Your task to perform on an android device: Open the Foursquare app and check the review of the Humayun's tomb
Image 0: 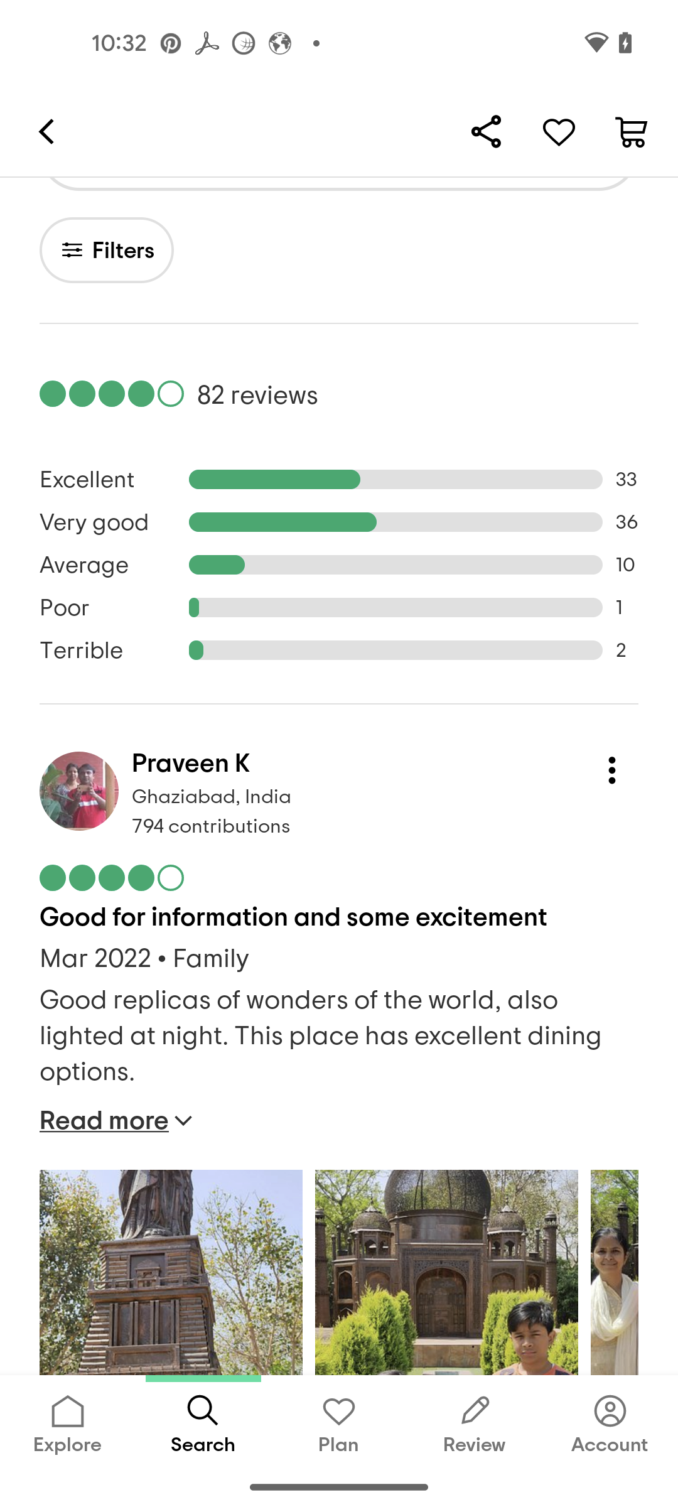
Open the Foursquare app
Step 0: open app "Foursquare"
Image 1: 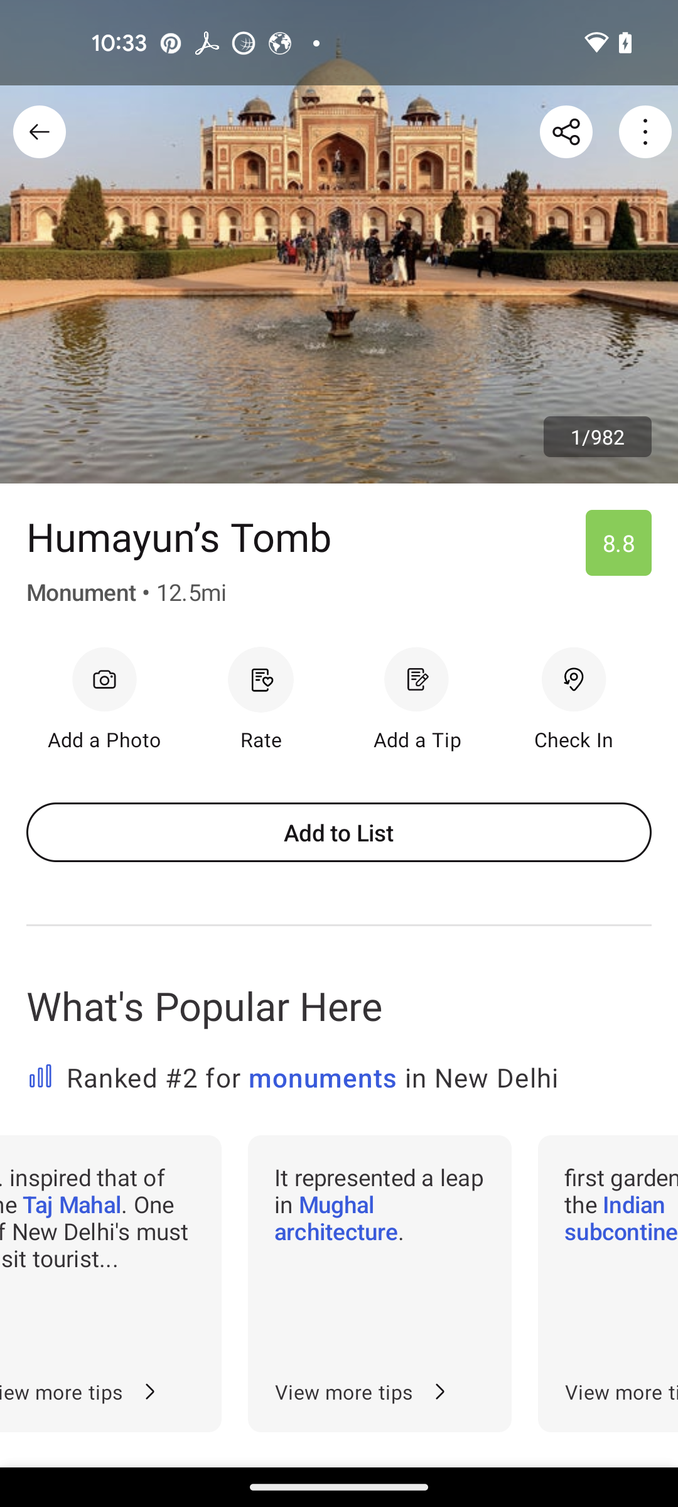
swipe up for reviews
Step 1: scroll down
Image 2: 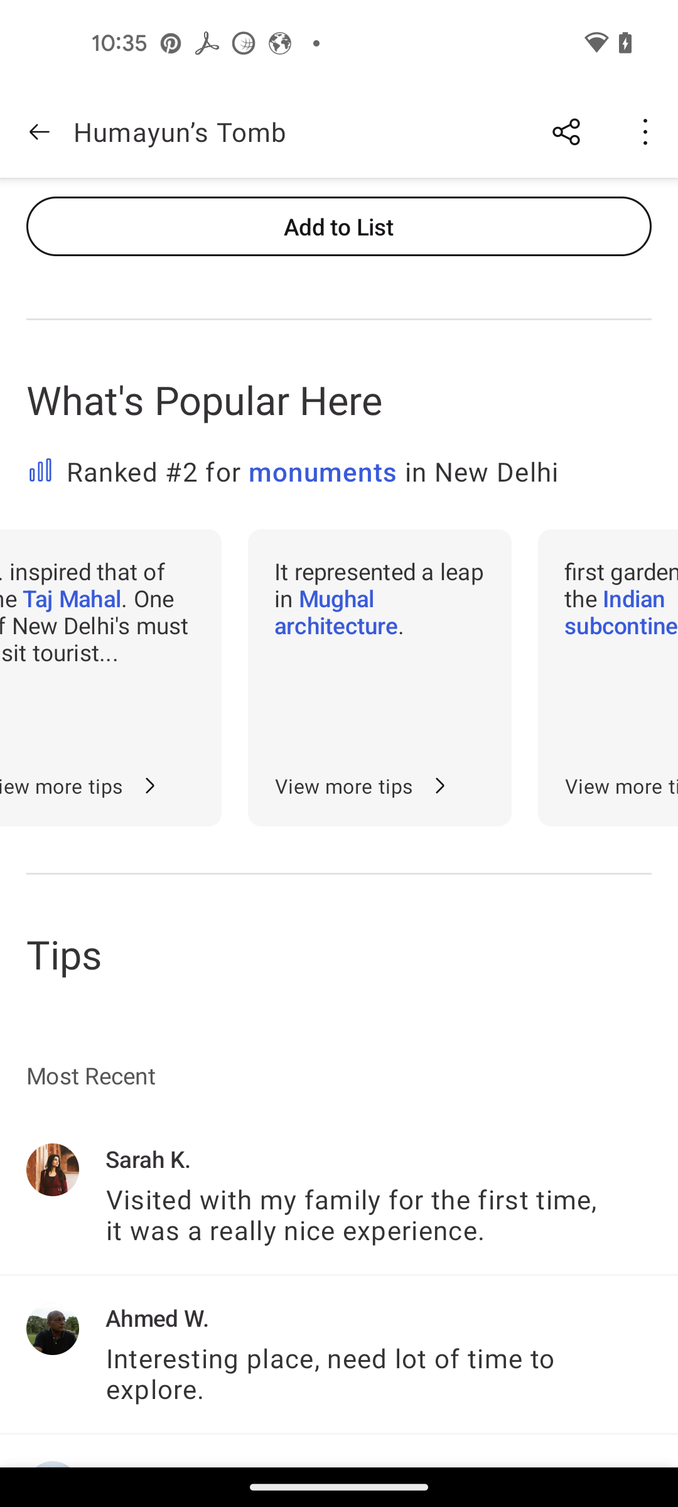
swipe up for reviews
Step 2: scroll down
Image 3: 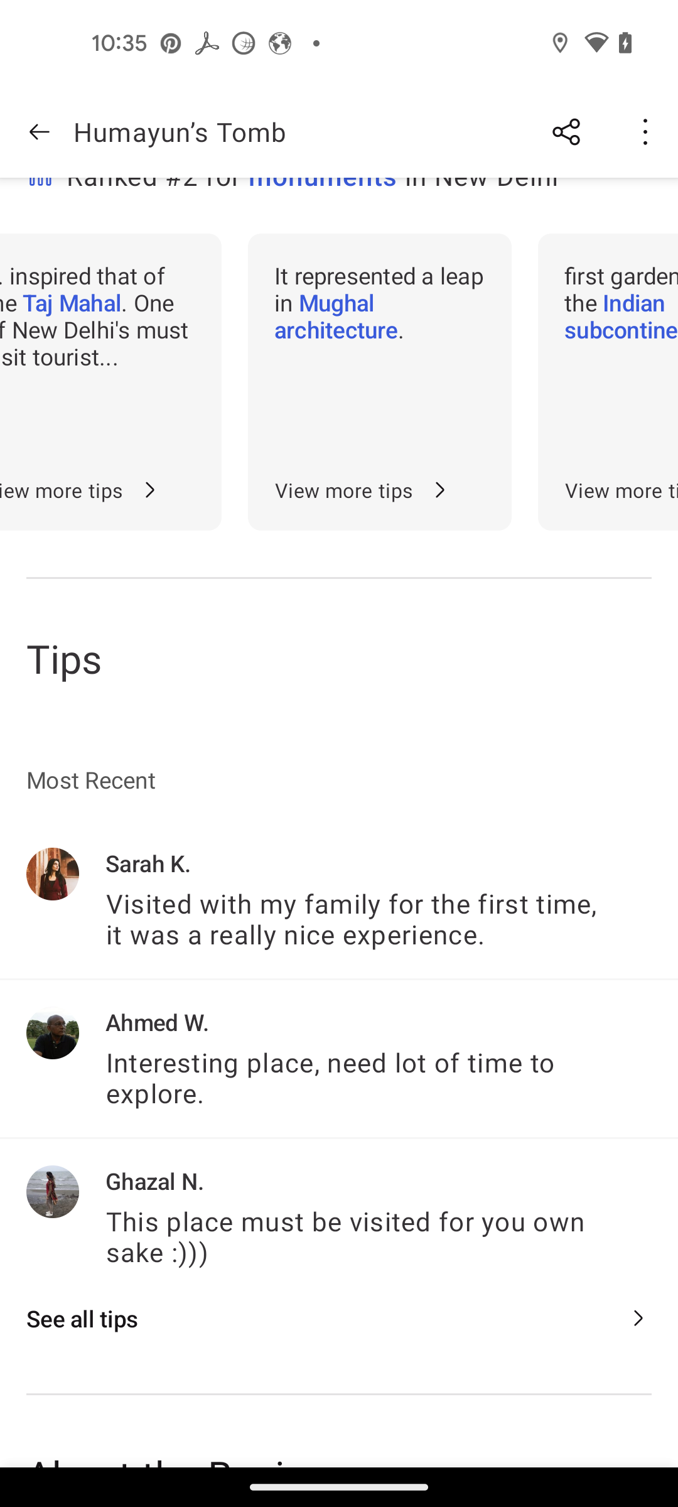
click on see all tips
Step 3: click (325, 1318)